Your task to perform on an android device: It seems that the Grobes Zimmer, 30er Zone Sedanstr.63 property is a good place, and I want to know more details about this property, so view the details of this property in the WG- Gesucht app.
Image 0: 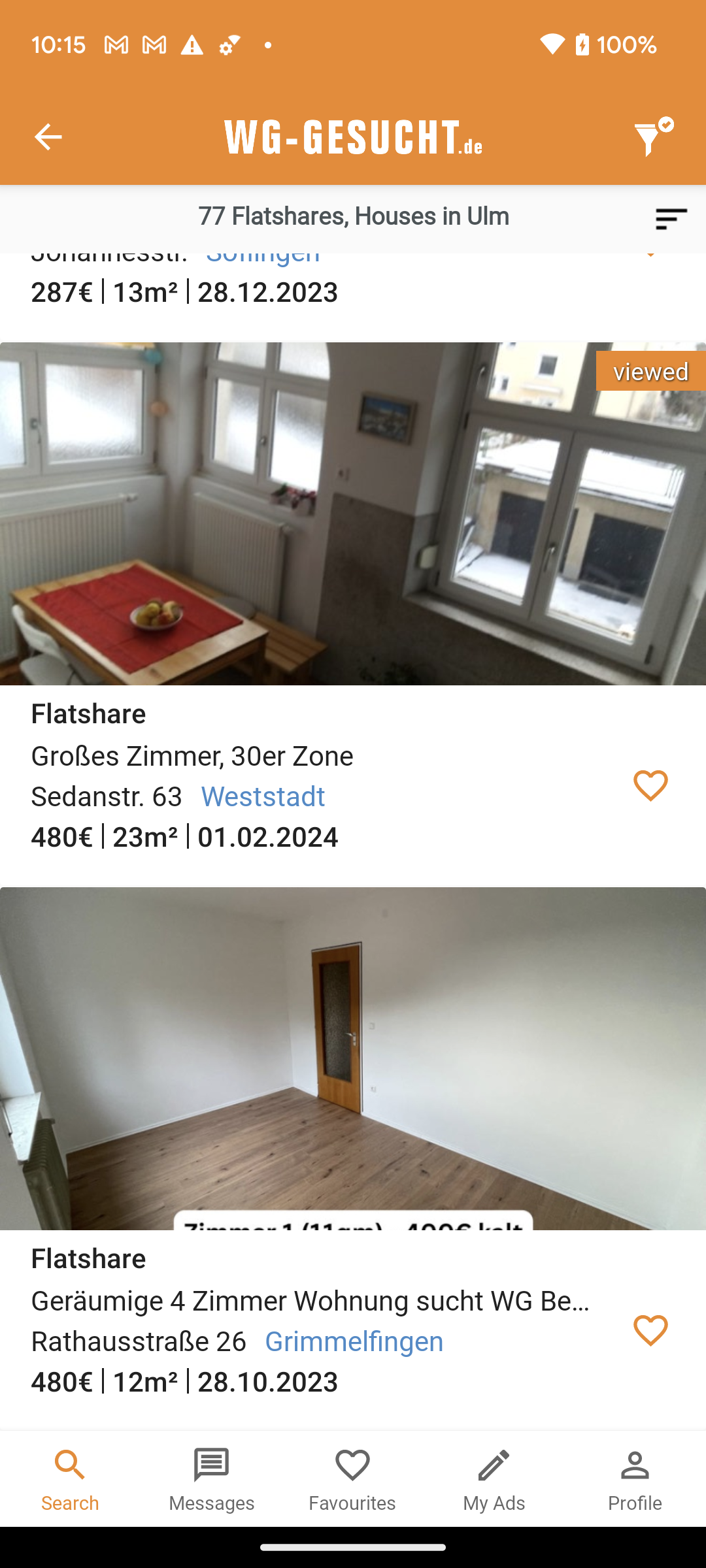
Click on image of the Grobes Zimmer, 30er Zone Sedanstr.63 to view the details of this property.
Step 0: click (353, 514)
Image 1: 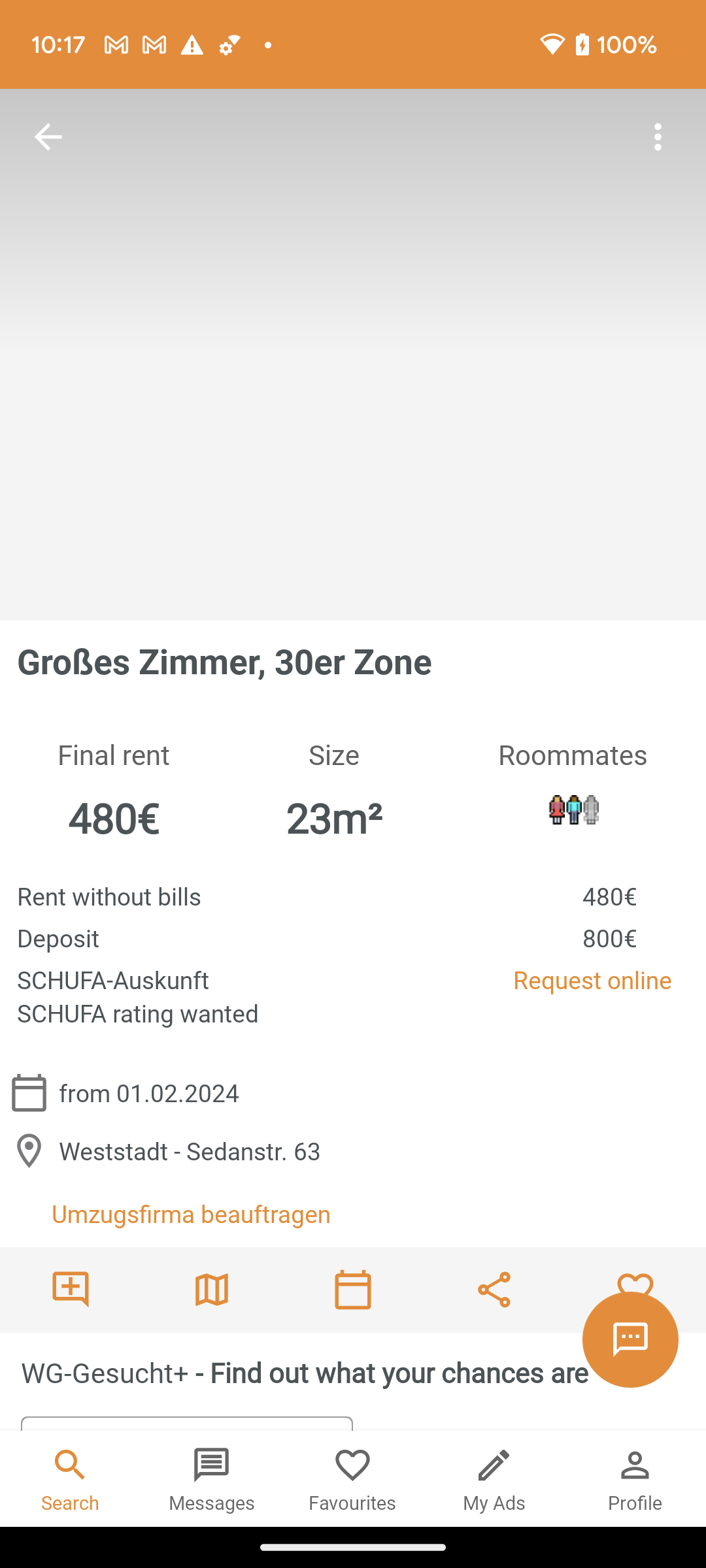
Click on image of the Grobes Zimmer, 30er Zone Sedanstr.63 to view the details of this property.
Step 1: wait
Image 2: 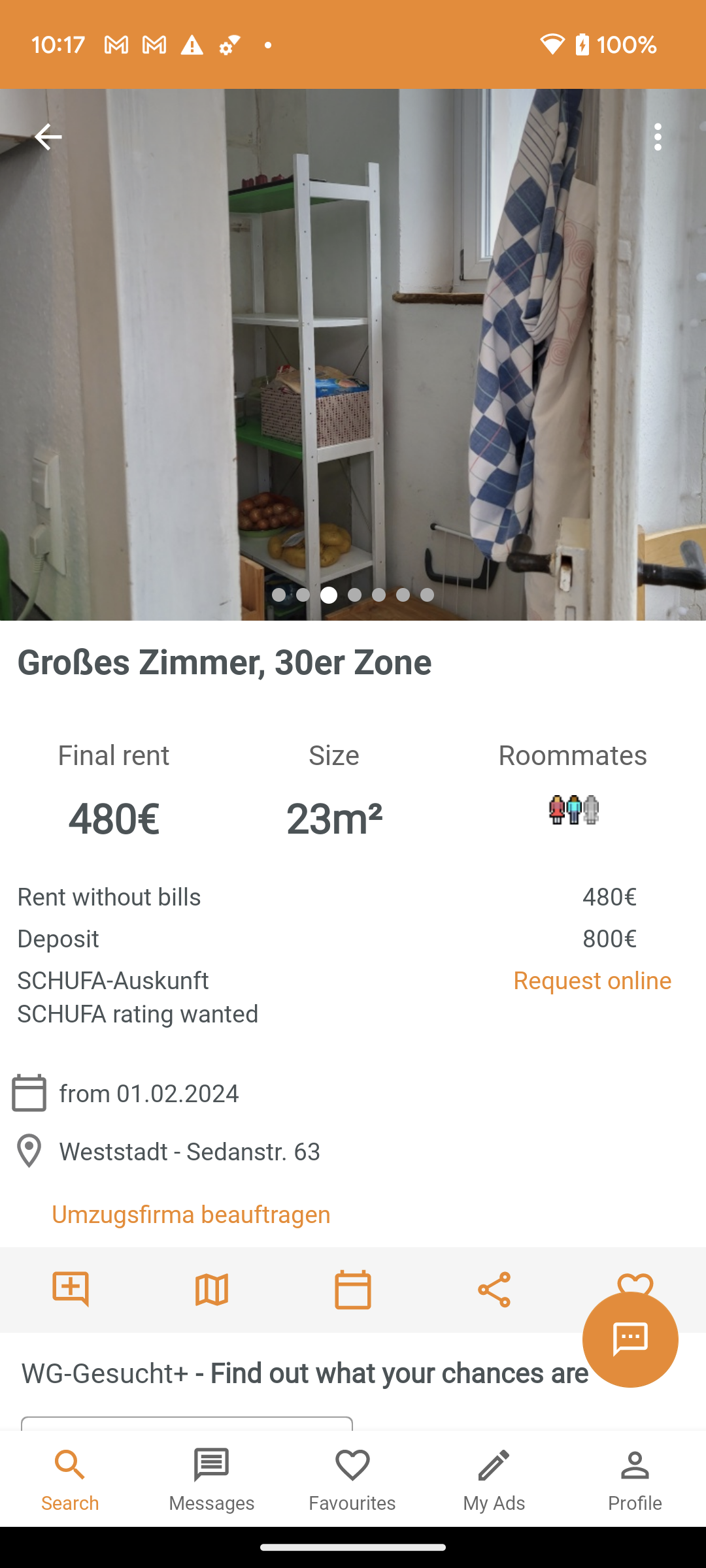
Scroll down to view more details of this property.
Step 2: scroll down
Image 3: 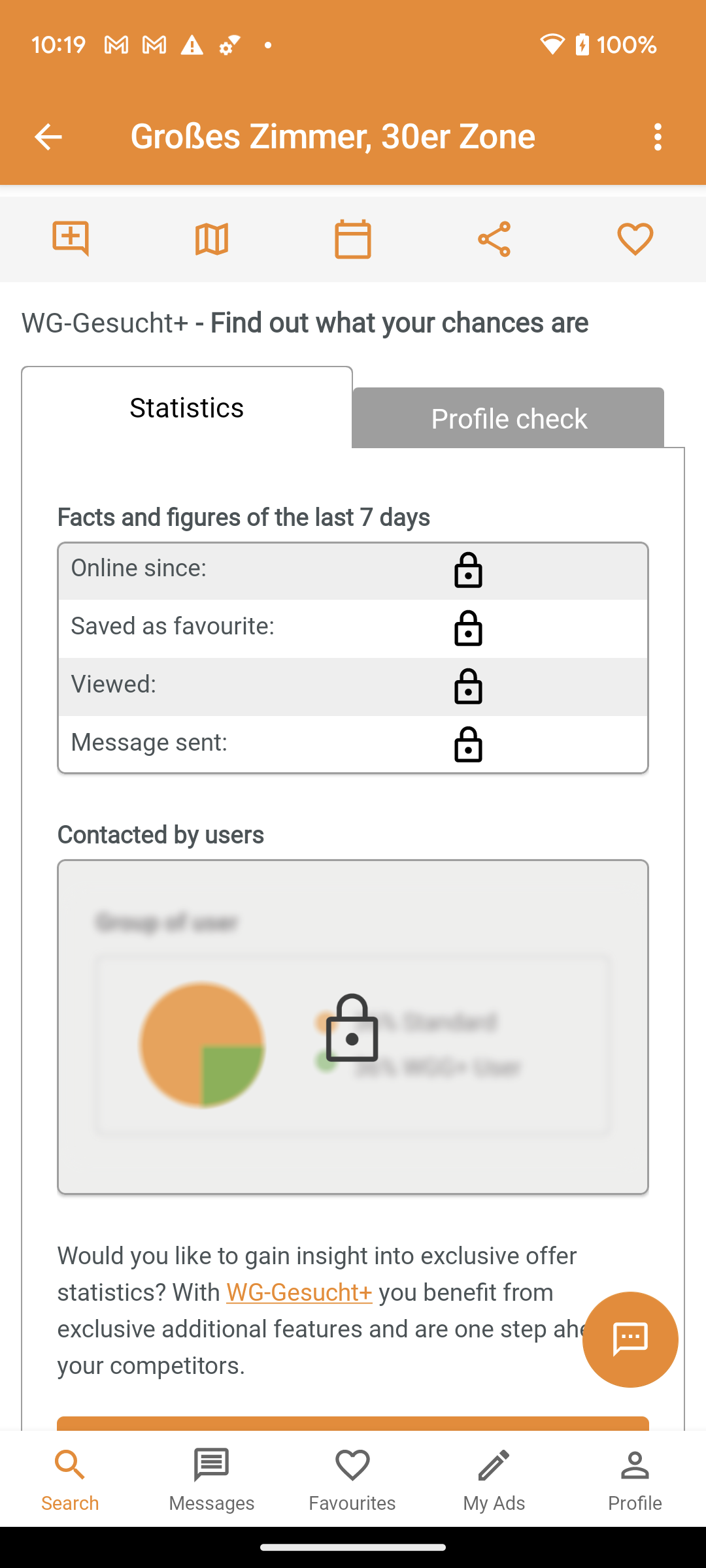
Scroll down to view more details of this property.
Step 3: scroll down
Image 4: 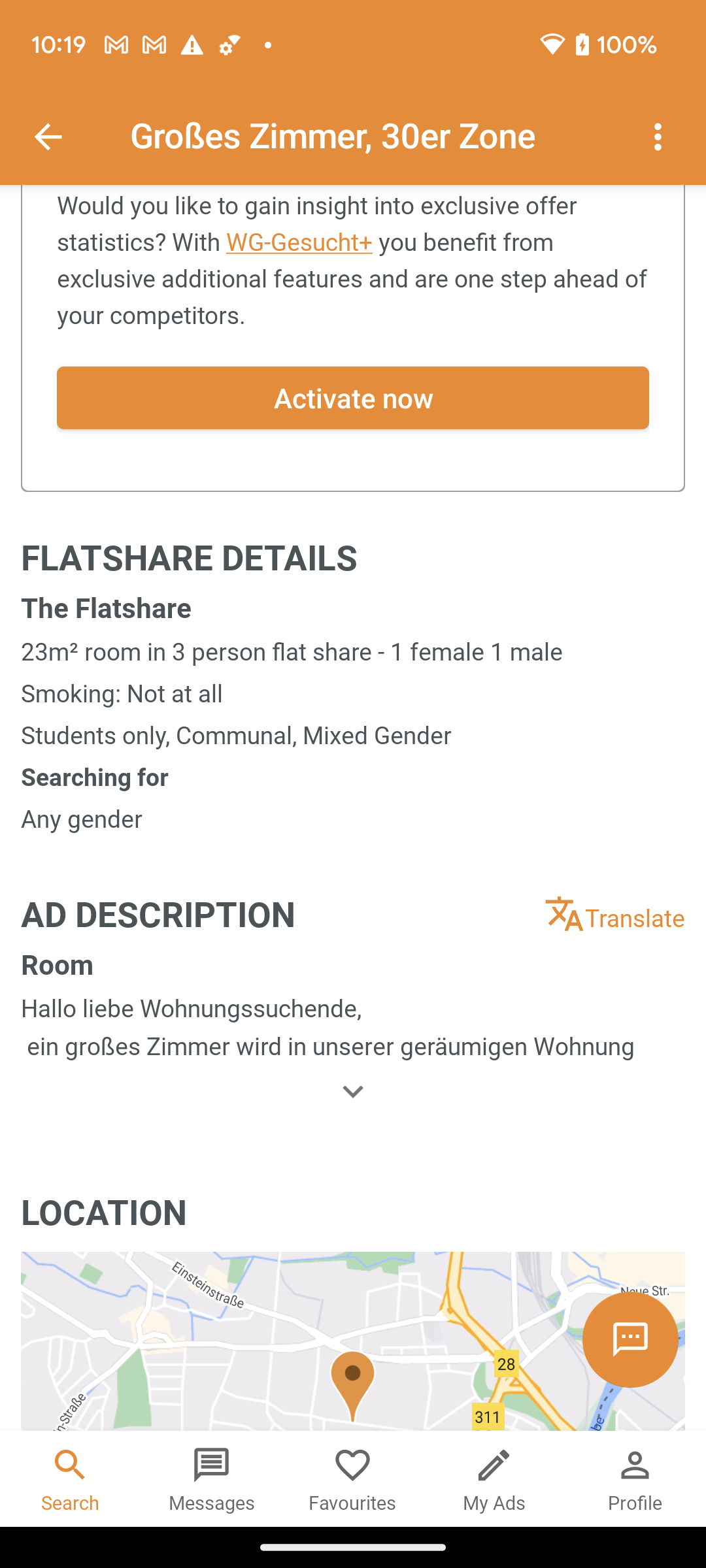
Scroll down to view more details of this property.
Step 4: scroll down